Your task to perform on an android device: I want to look for a hotel for my dad in Chicago on the Goibibo app for the 8th of January as there is a layover for him.
Image 0: 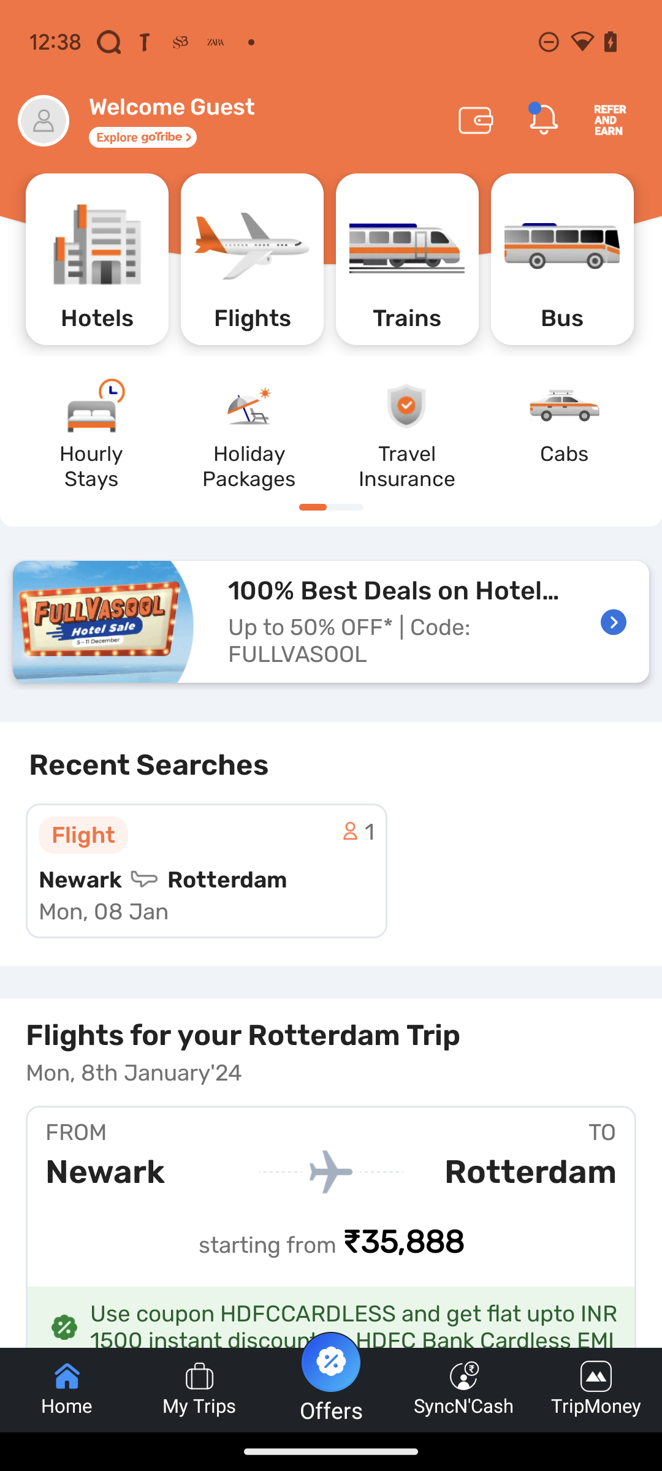
Click on the Hotels option.
Step 0: click (97, 259)
Image 1: 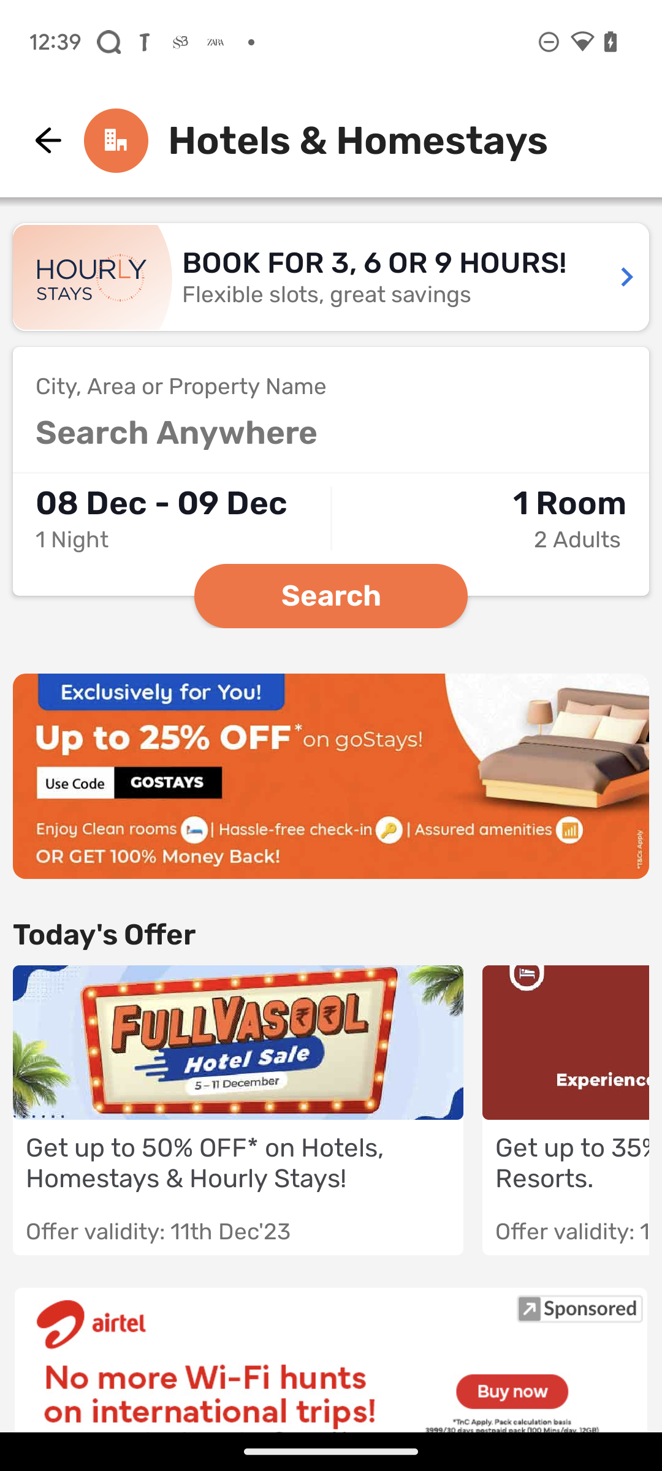
Click on the Search Anywhere option.
Step 1: click (330, 433)
Image 2: 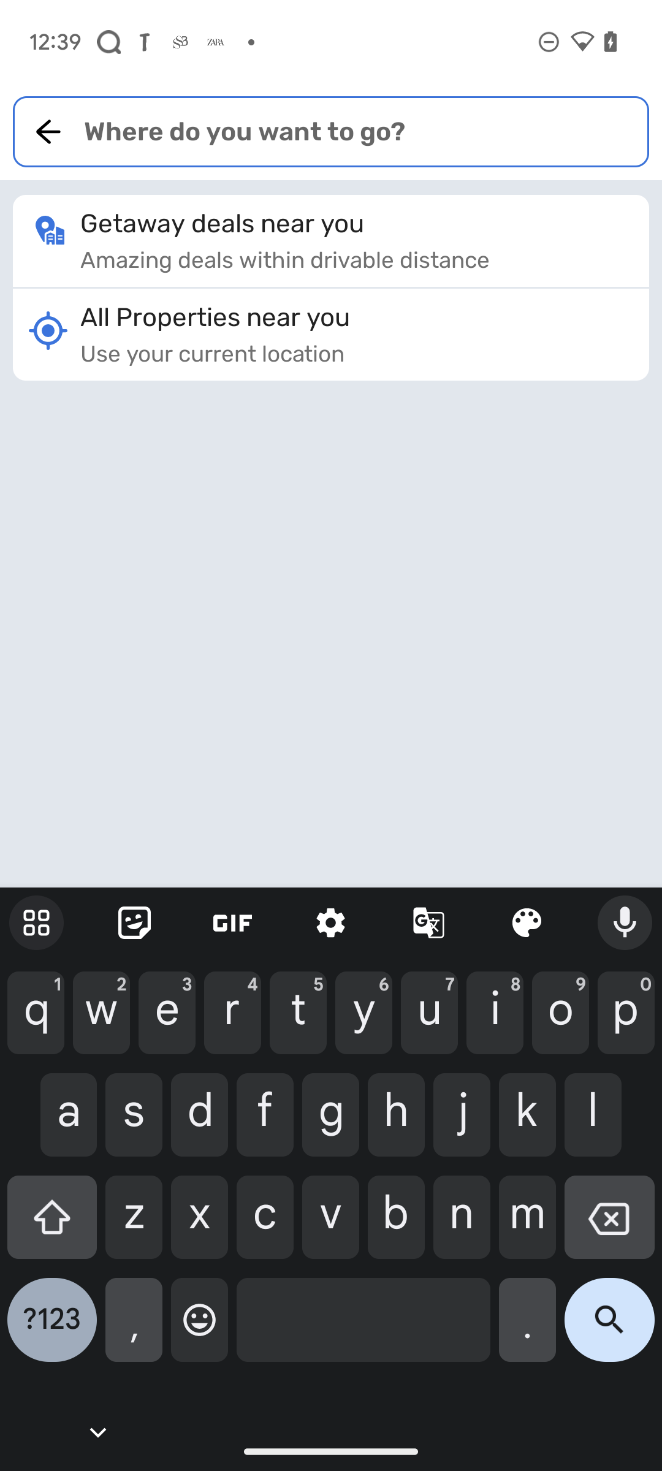
Enter Chicago in the text box.
Step 2: type "Chicago"
Image 3: 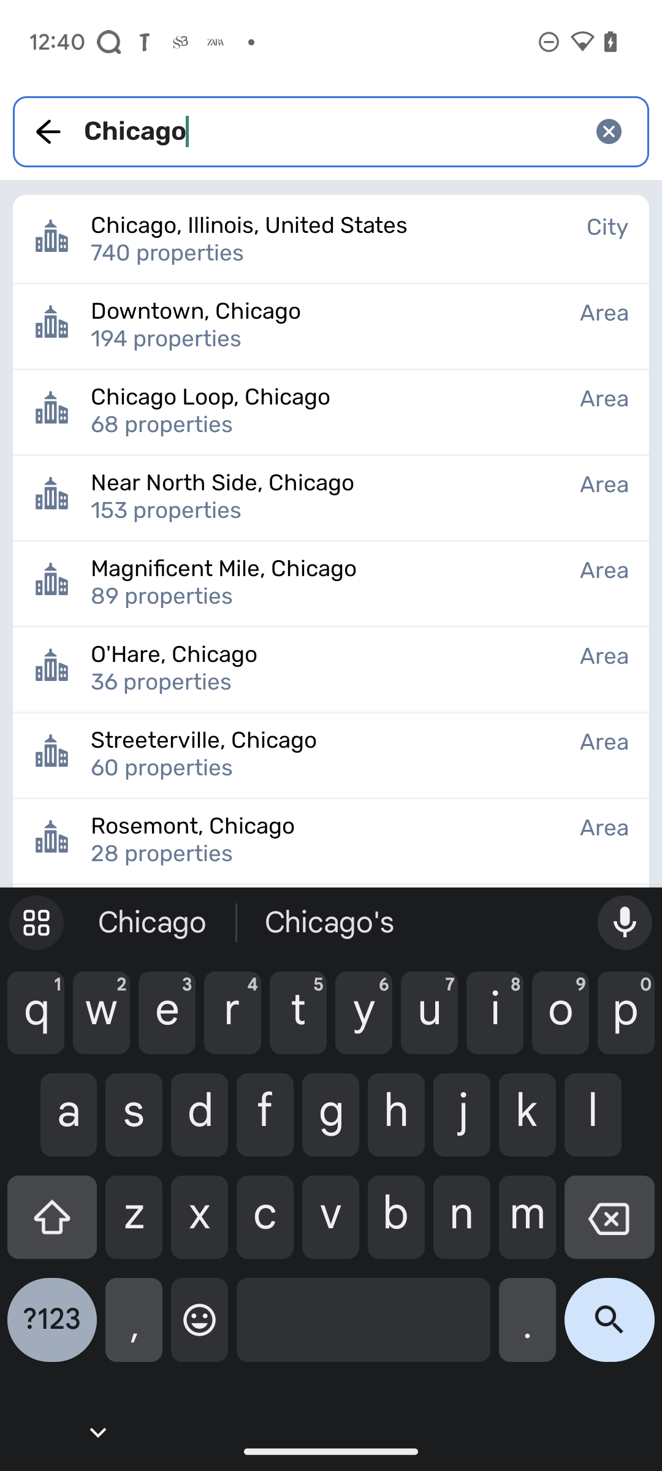
Click on the first suggestion.
Step 3: click (327, 225)
Image 4: 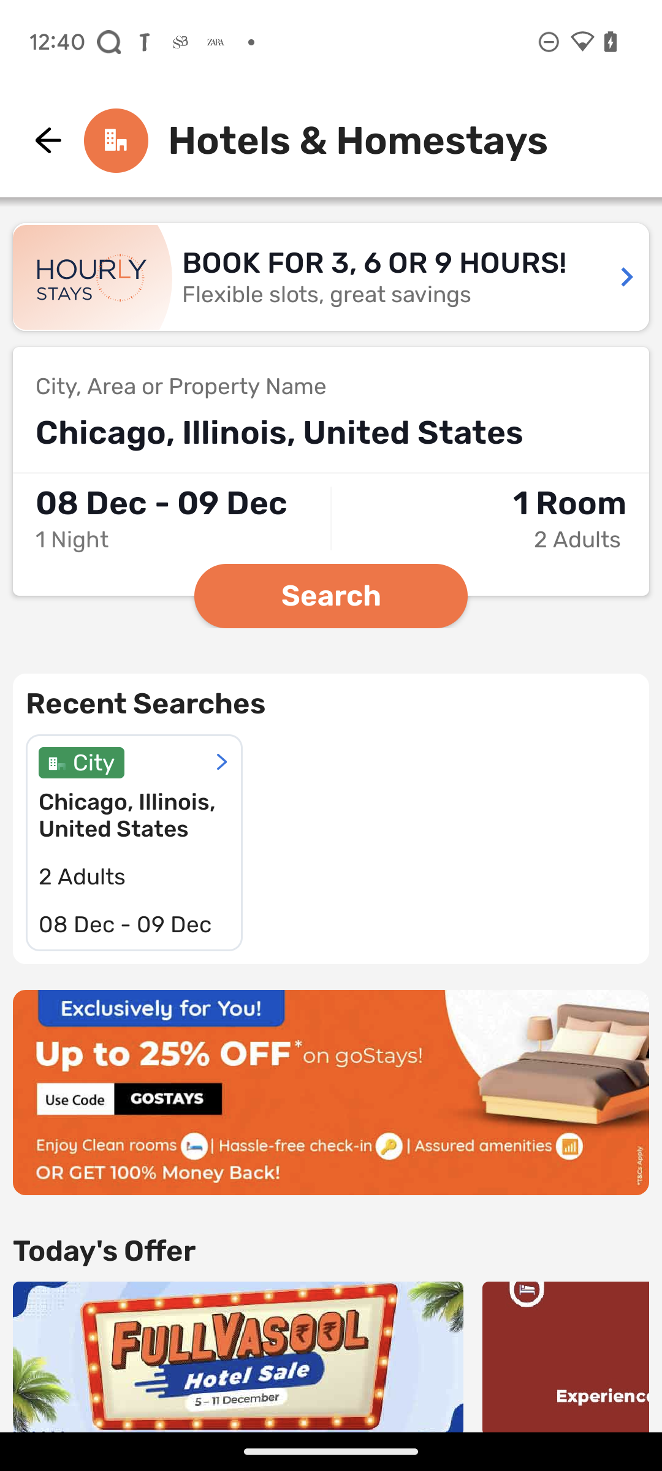
Click on the Date.
Step 4: click (161, 503)
Image 5: 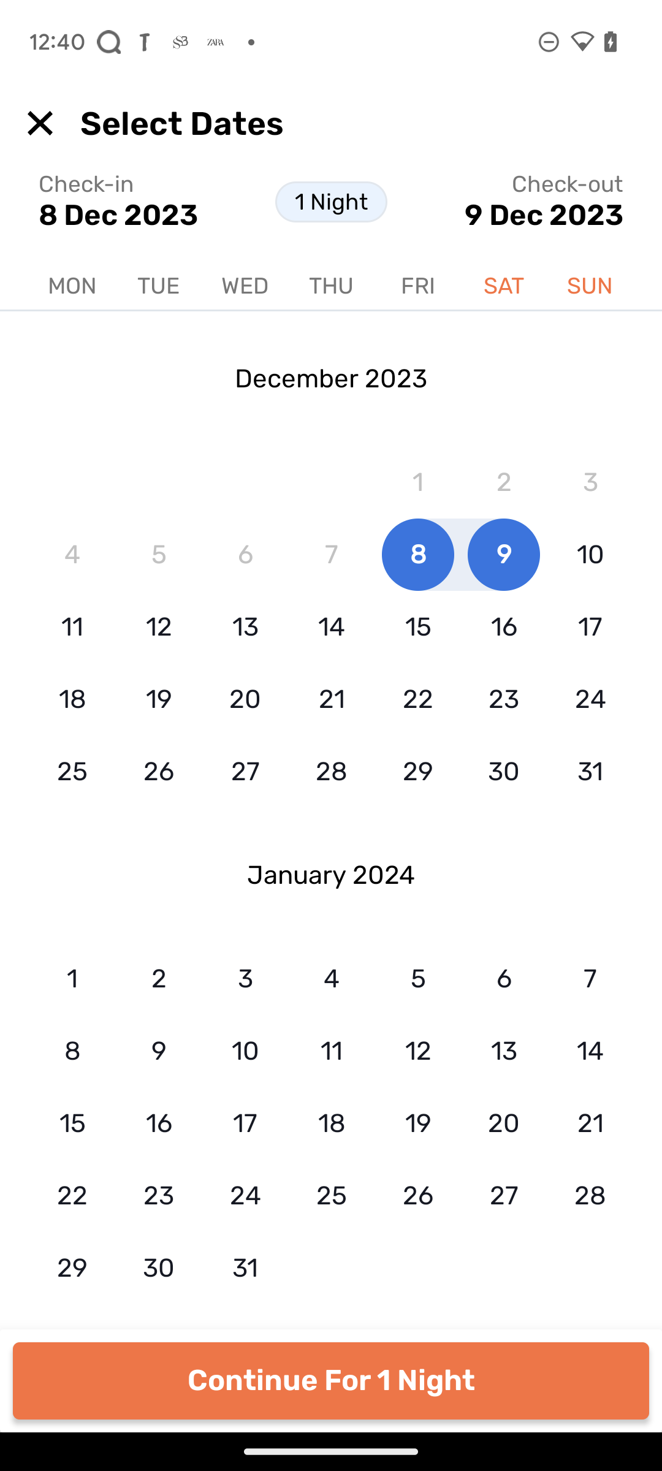
Click on the 8th of January.
Step 5: click (72, 1054)
Image 6: 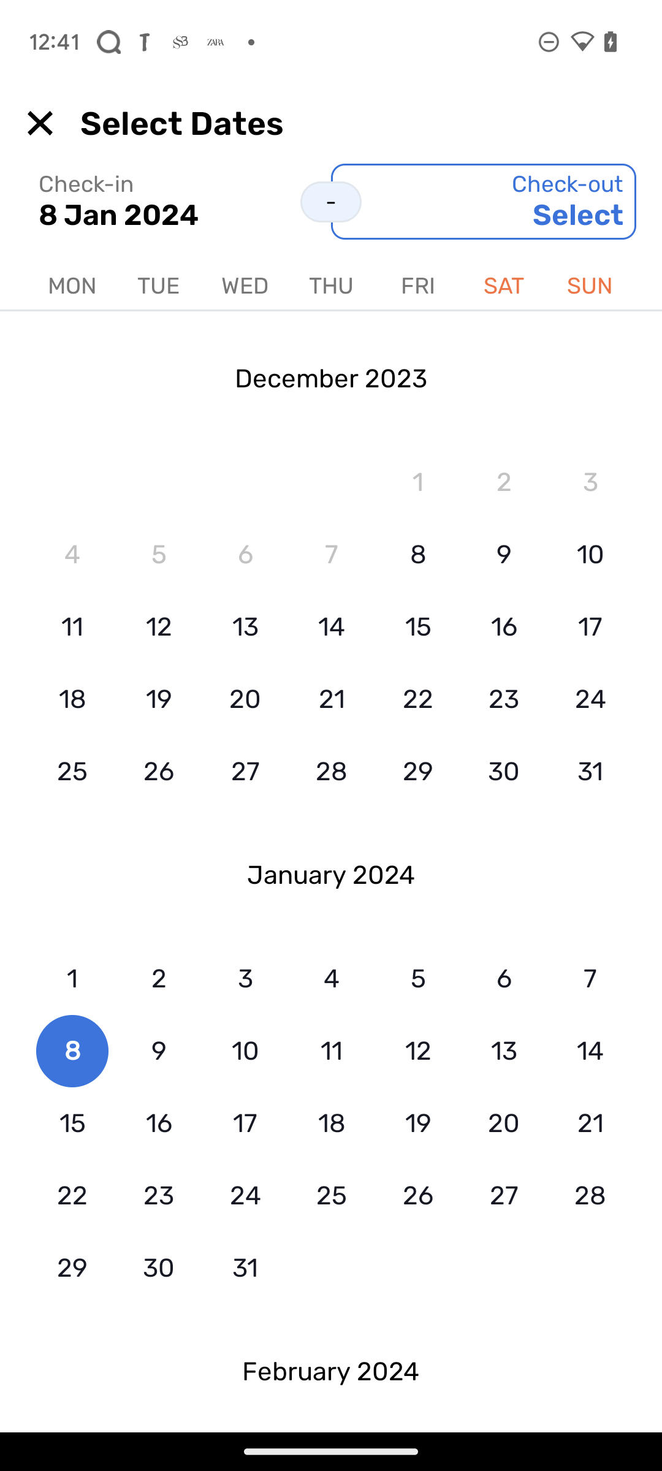
Click on the 9th of January.
Step 6: click (156, 1047)
Image 7: 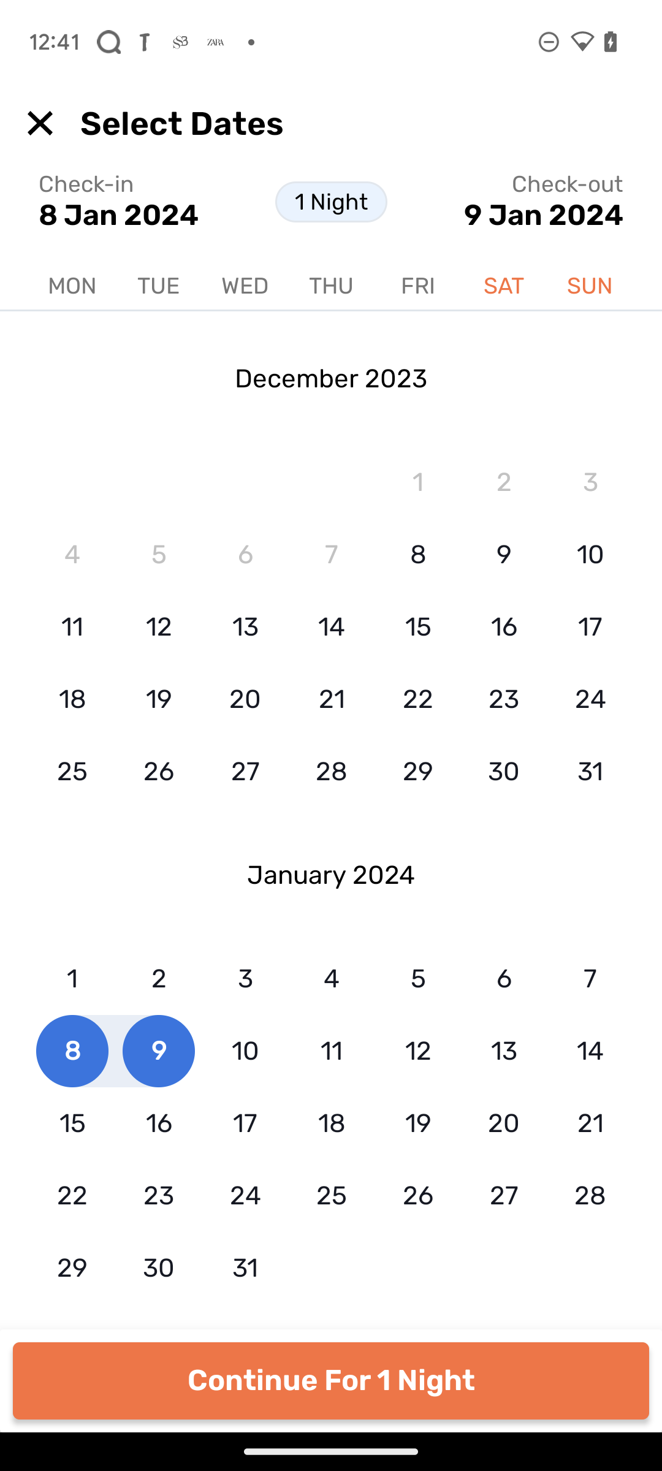
Click on the Continue for 1 night button.
Step 7: click (330, 1380)
Image 8: 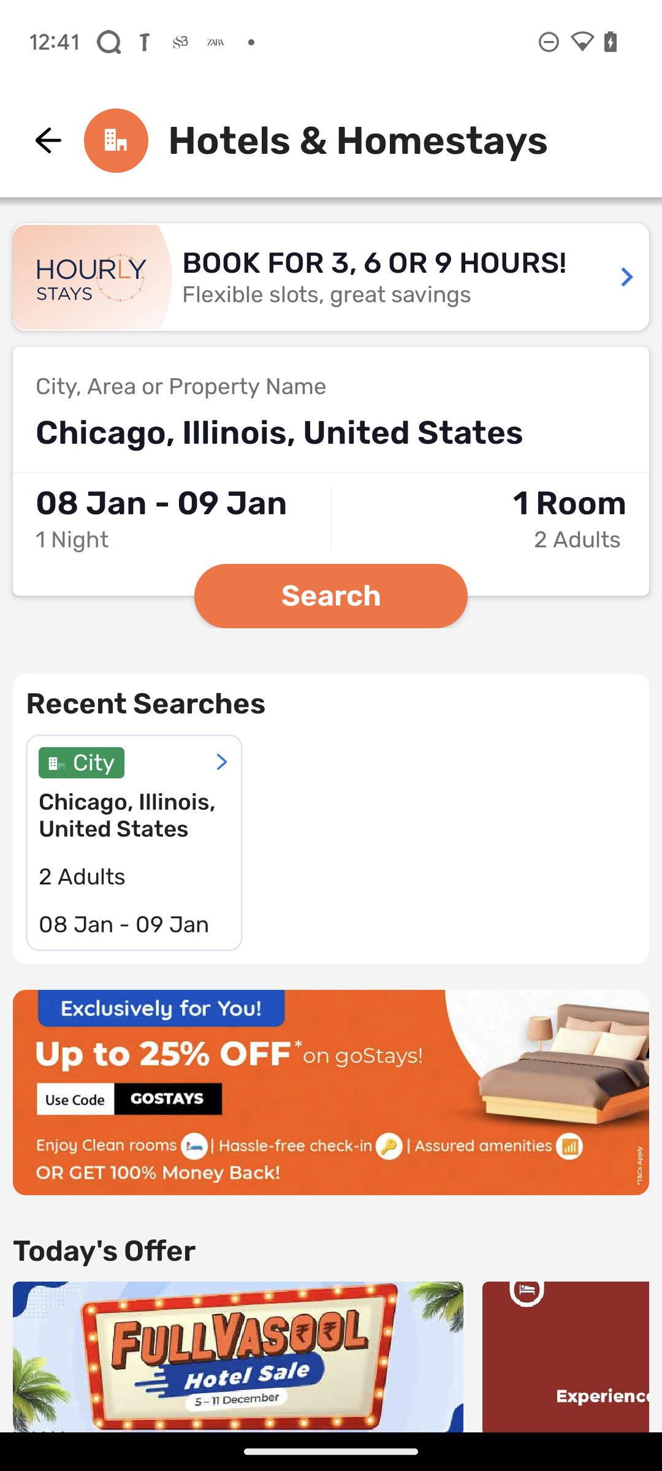
Click on the search option.
Step 8: click (330, 596)
Image 9: 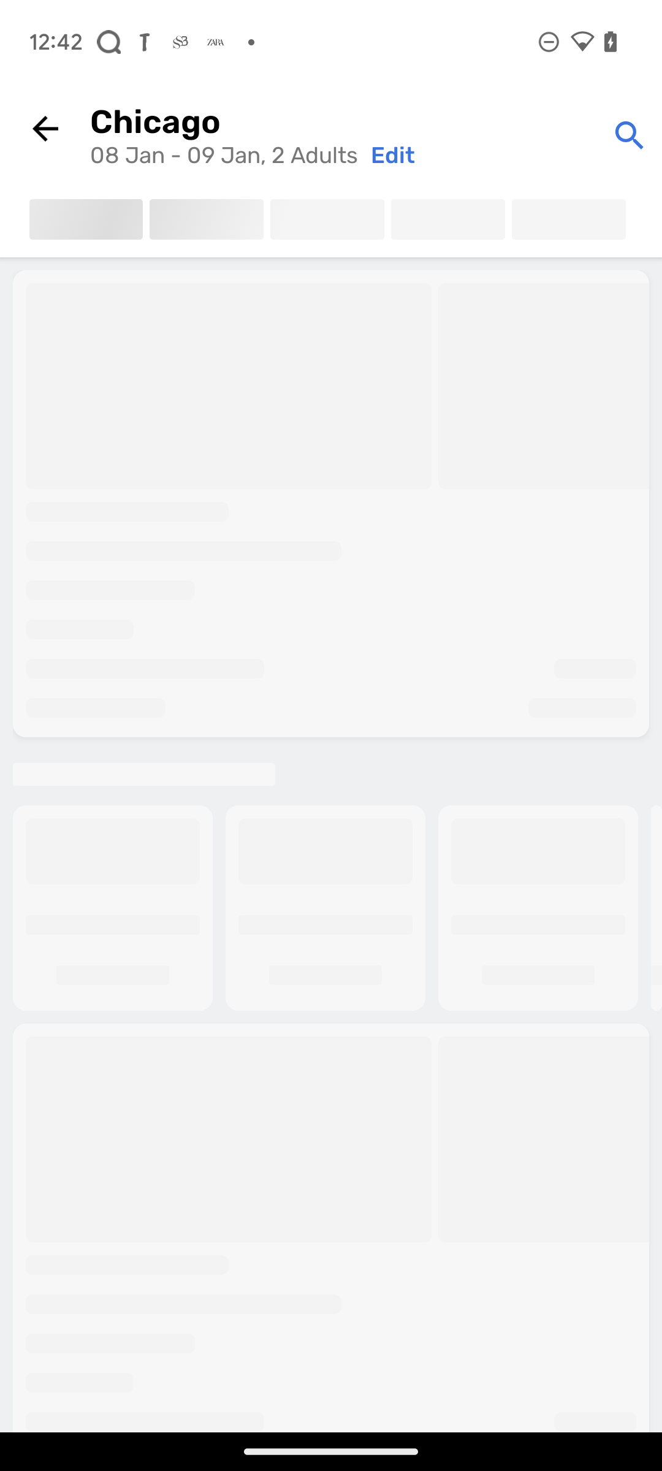
Click on the search option.
Step 9: wait